Your task to perform on an android device: Search for detailed information about West highland way East Dunbartonshire , Scotland
Image 1: 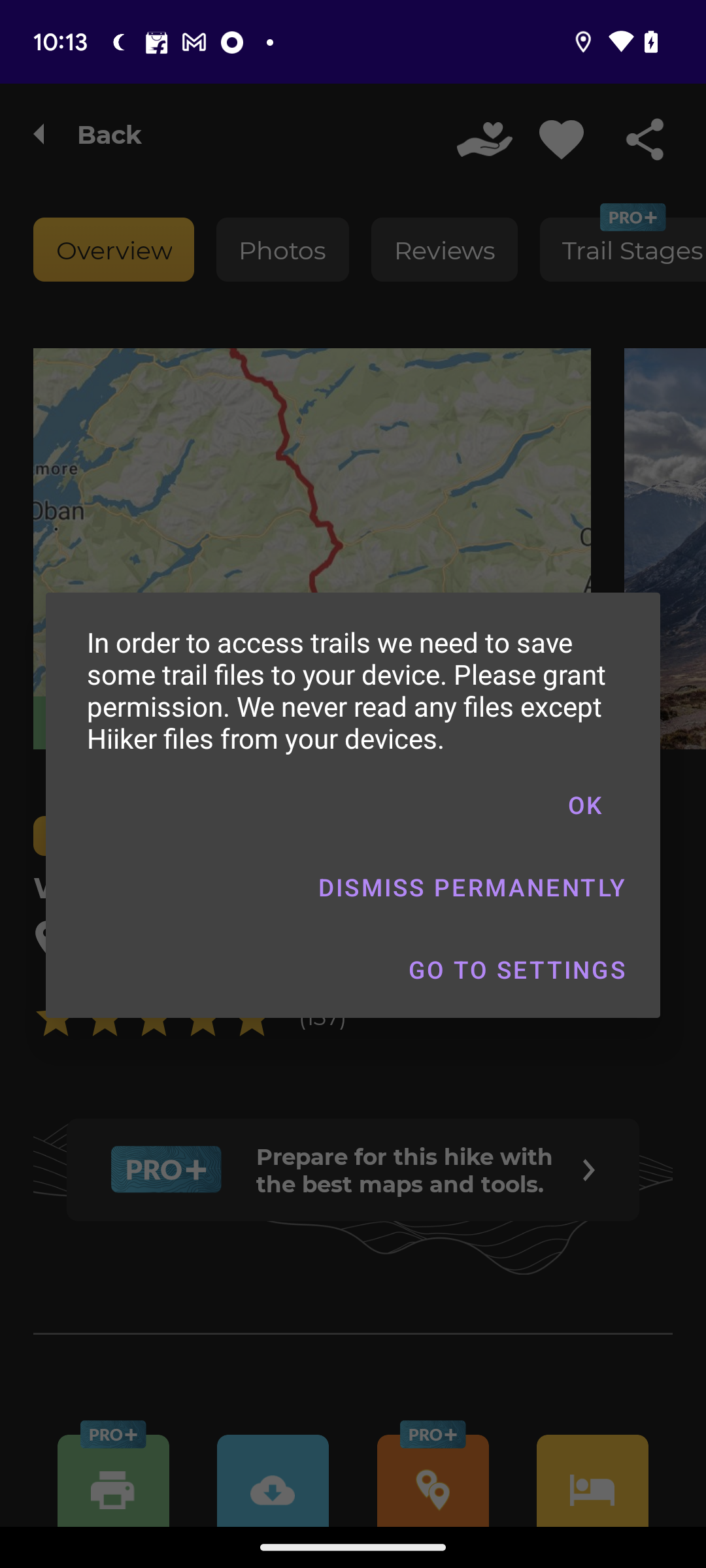
click on the ok button at the popup of the screen 
Step 1: click (584, 805)
Image 2: 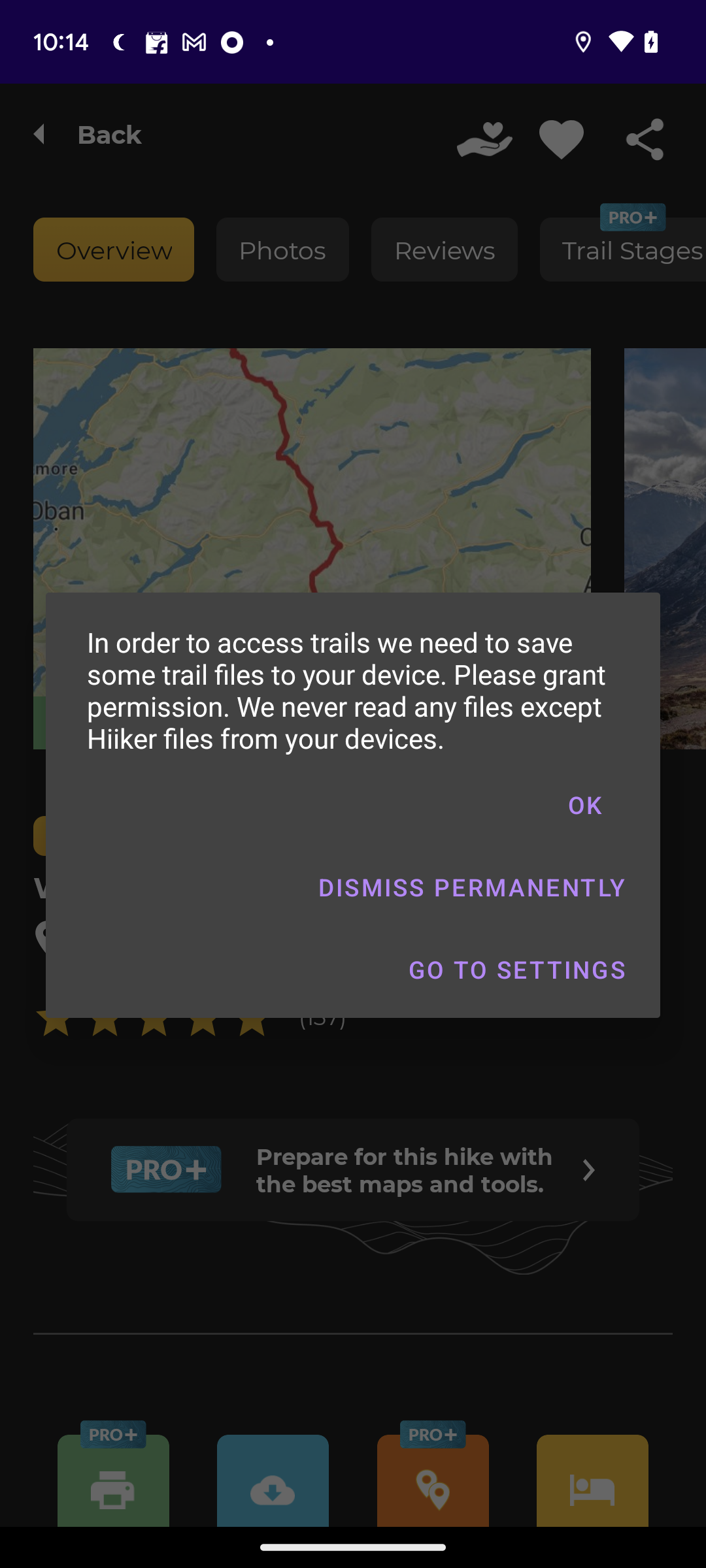
click on the ok button at the popup of the screen 
Step 2: click (584, 805)
Image 3: 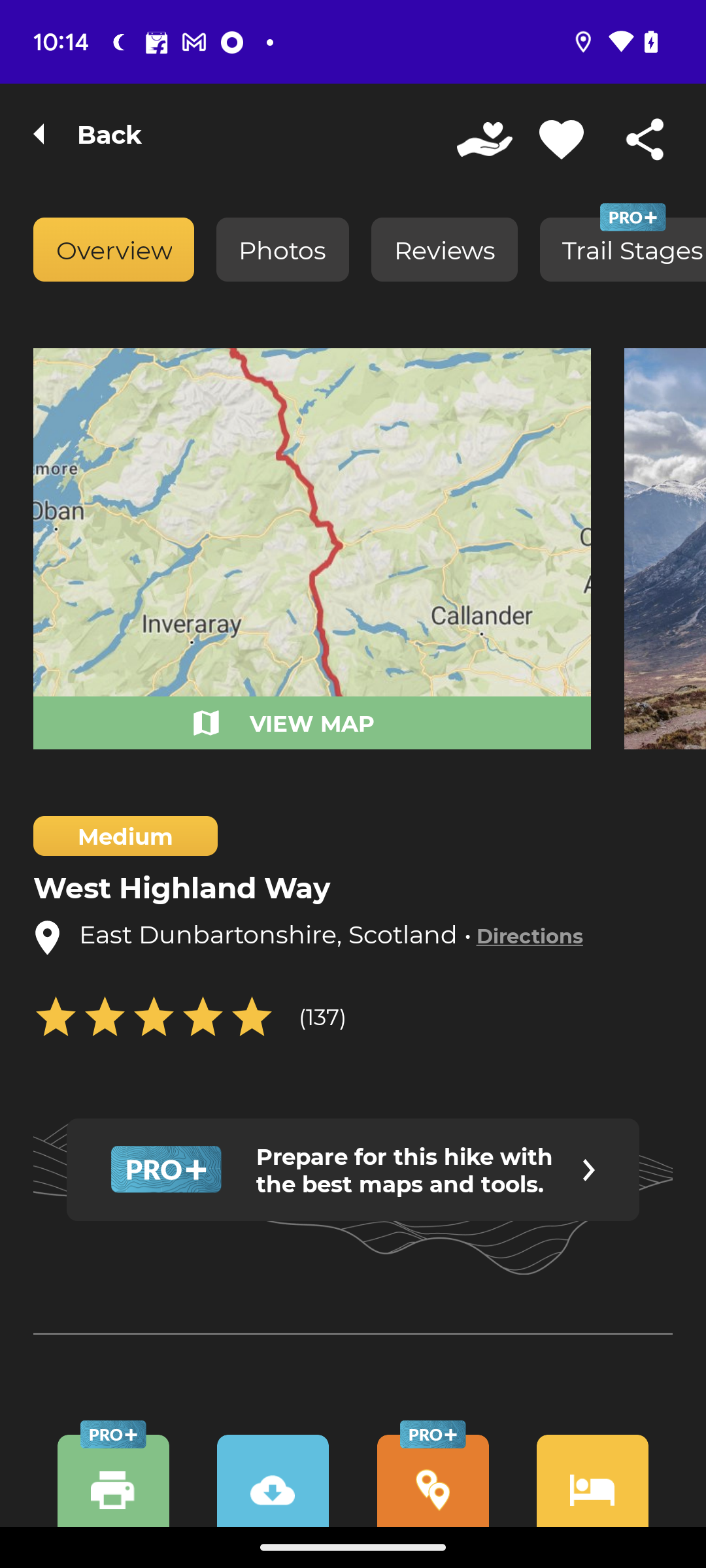
swipe up to view the details information 
Step 3: scroll down
Image 4: 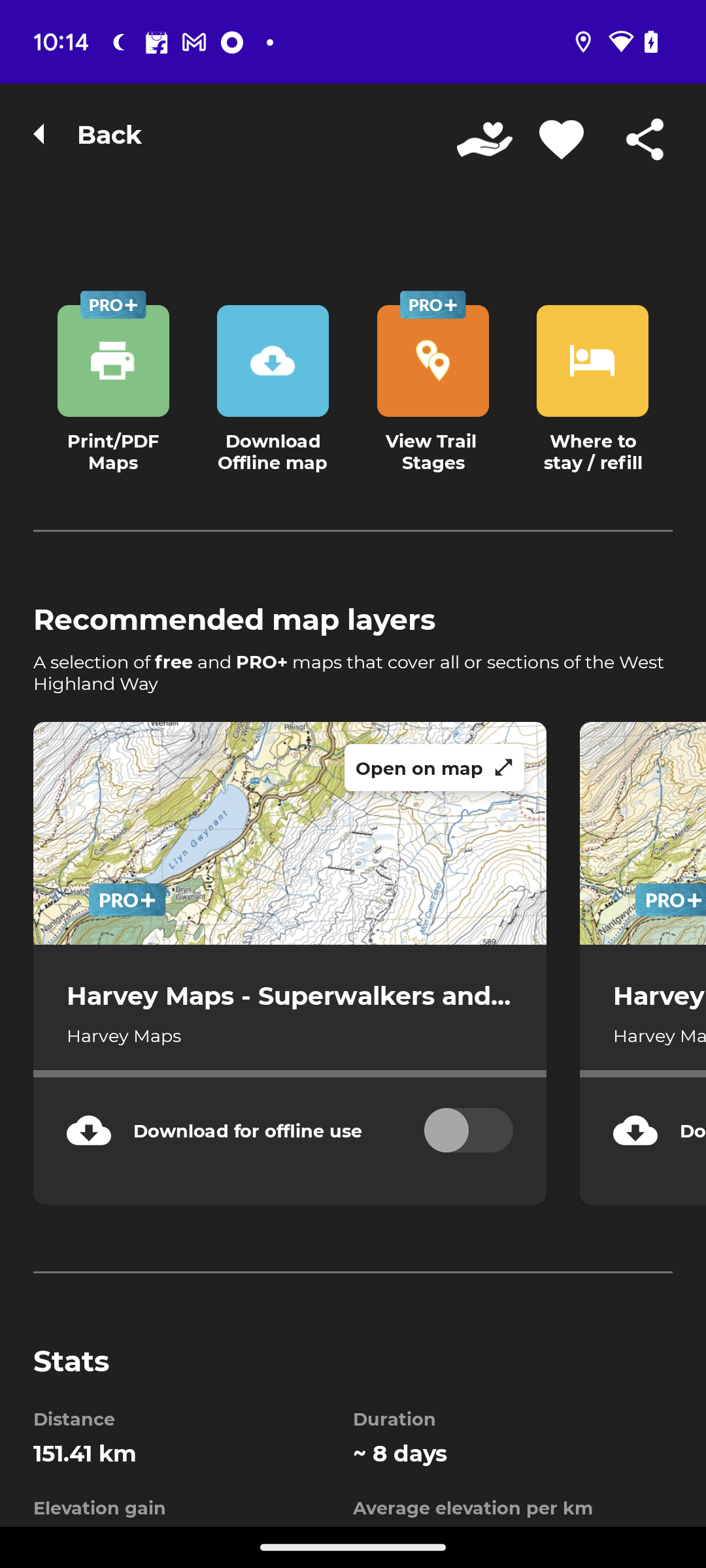
swipe up to view the details information 
Step 4: scroll down